Your task to perform on an android device: Go to the Hamleys app and browse for construction and building toys in the toys and games category.
Image 0: 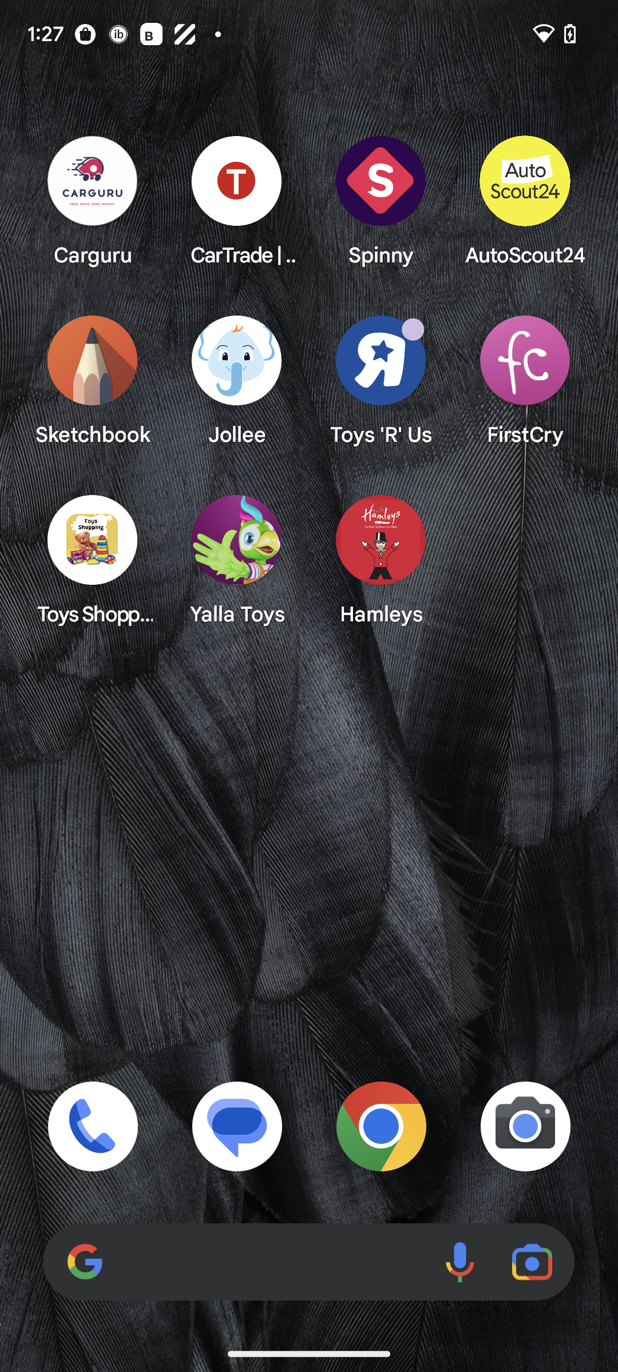
Open the Hamleys app.
Step 0: open app "Hamleys"
Image 1: 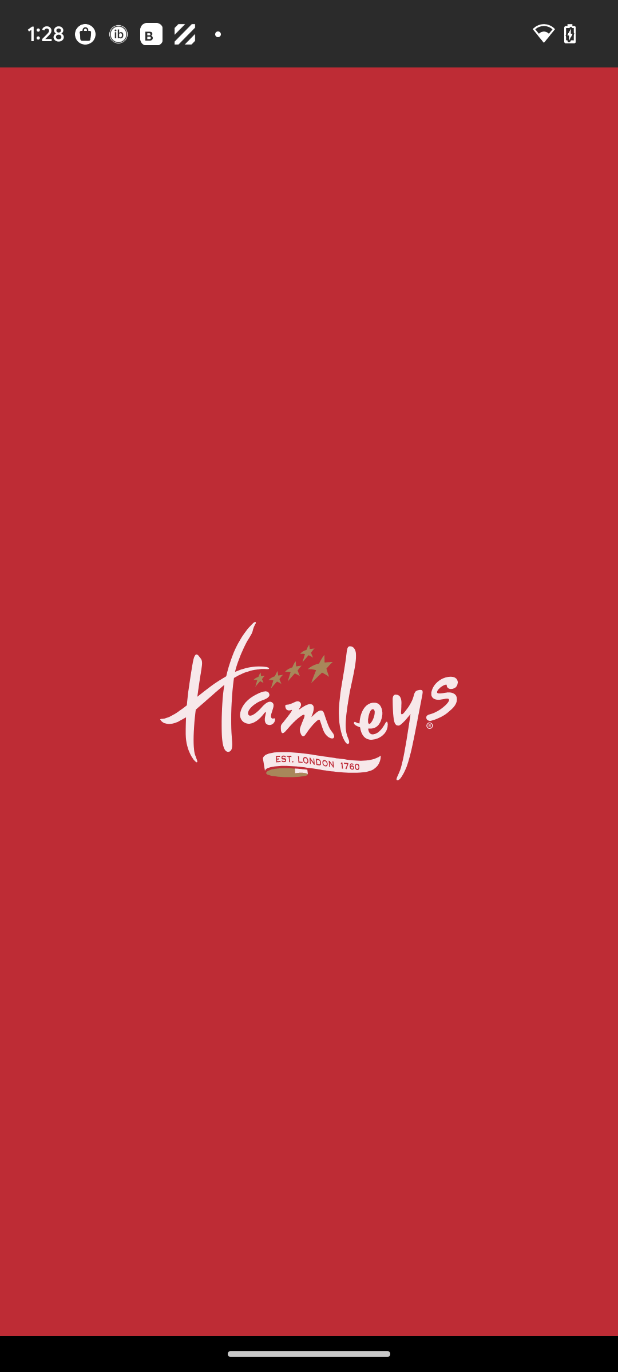
Open the Hamleys app.
Step 1: wait
Image 2: 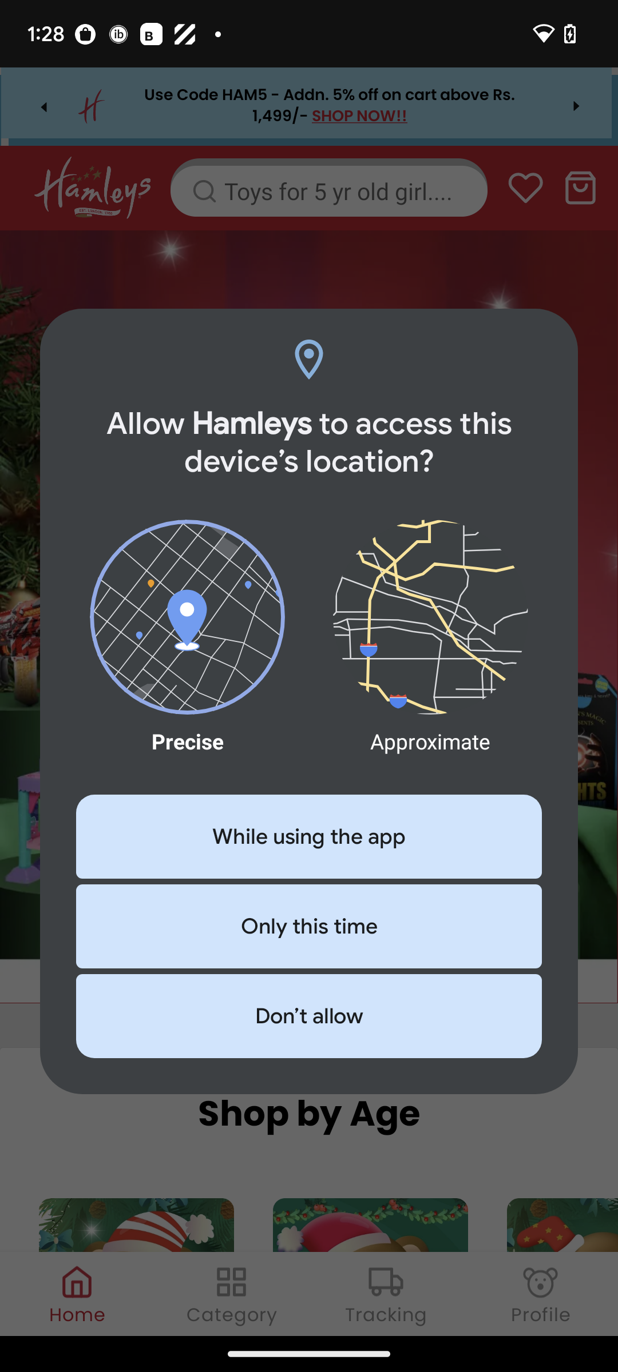
Open the Hamleys app.
Step 2: click (309, 836)
Image 3: 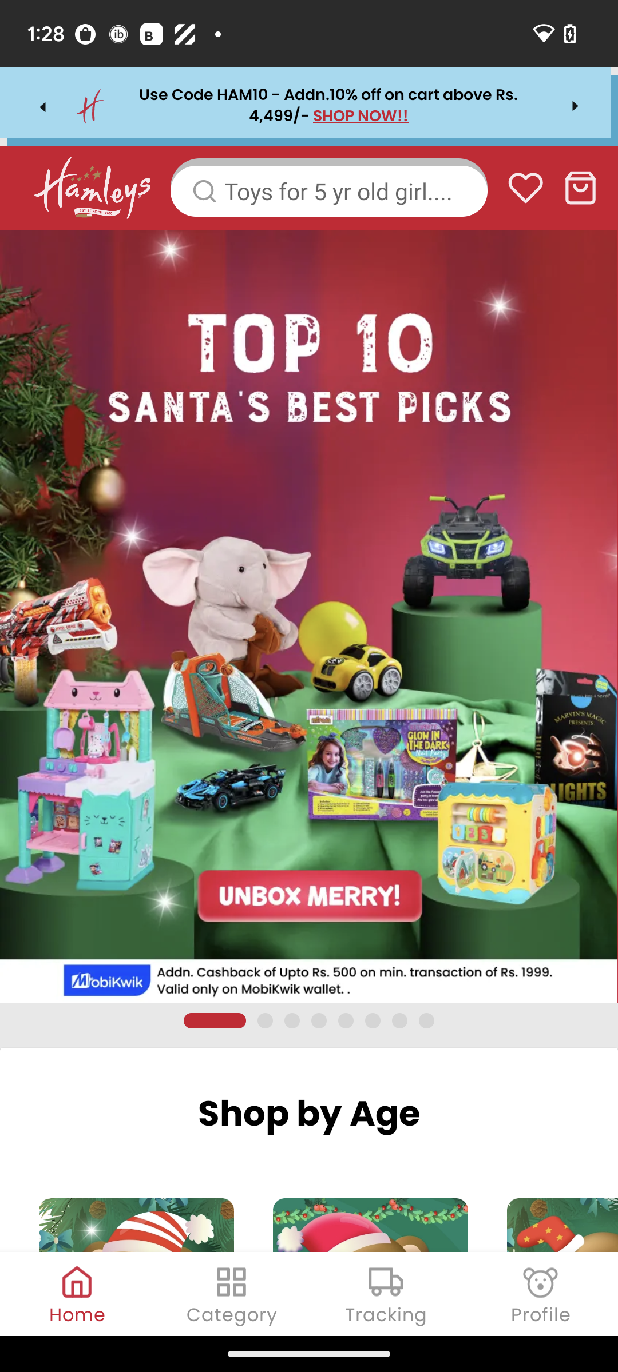
Click on Category at the bottom of the screen.
Step 3: click (232, 1294)
Image 4: 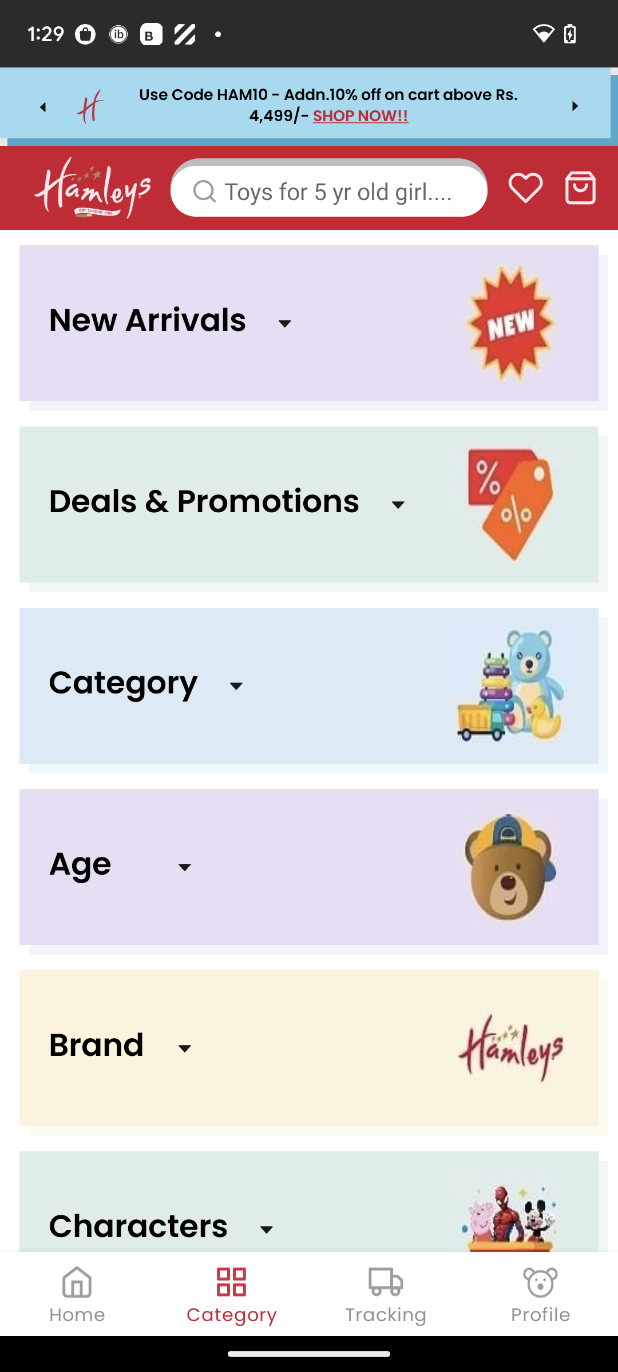
Click on Category at the bottom of the screen.
Step 4: click (123, 685)
Image 5: 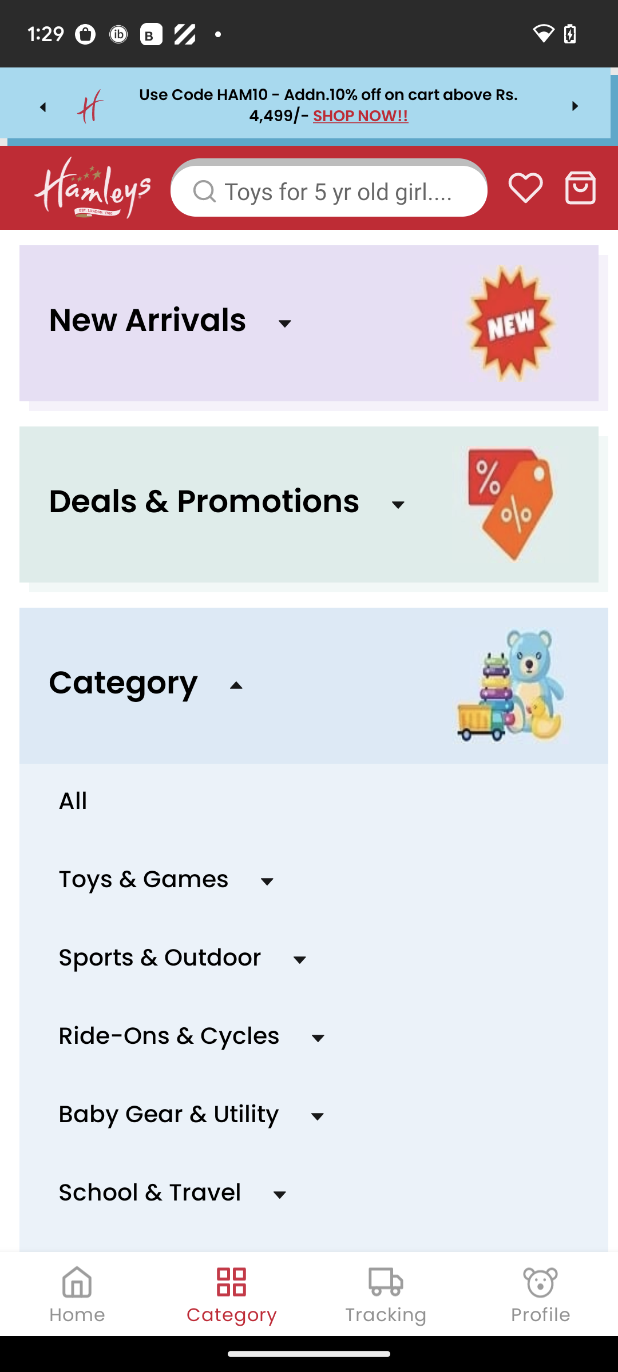
Click on Toys and games in the middle of the screen.
Step 5: click (143, 881)
Image 6: 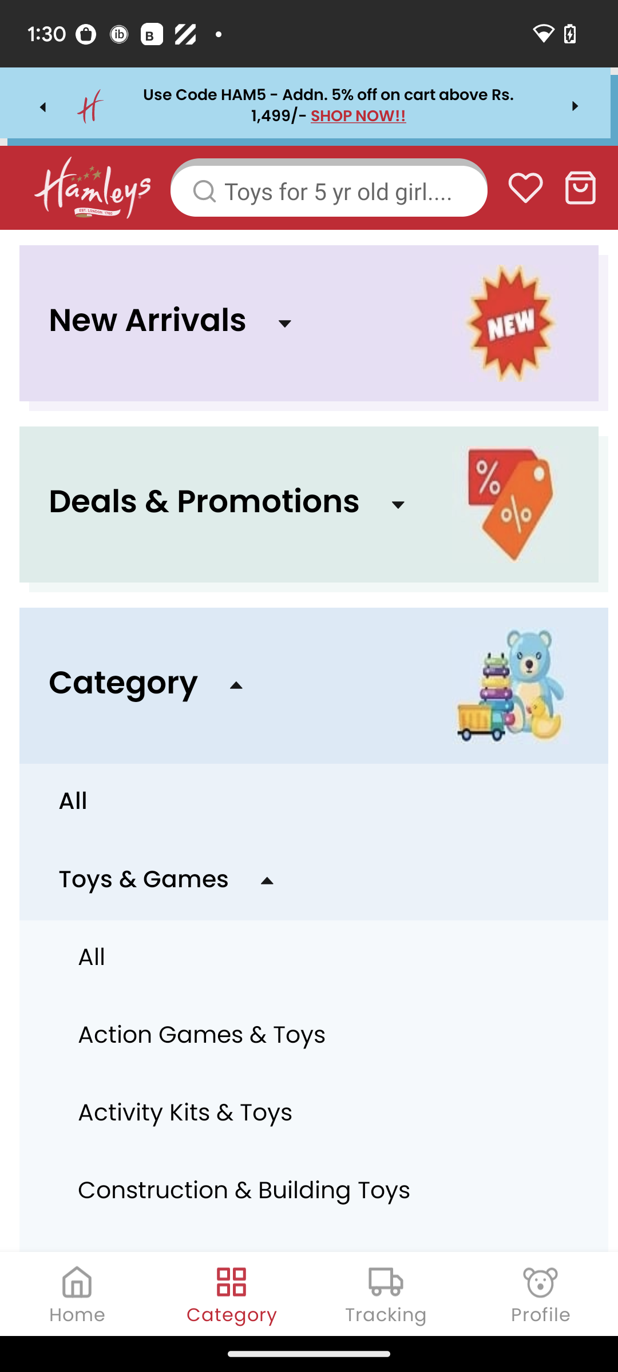
Click on Construction and Building Toys at the bottom of the screen.
Step 6: click (244, 1192)
Image 7: 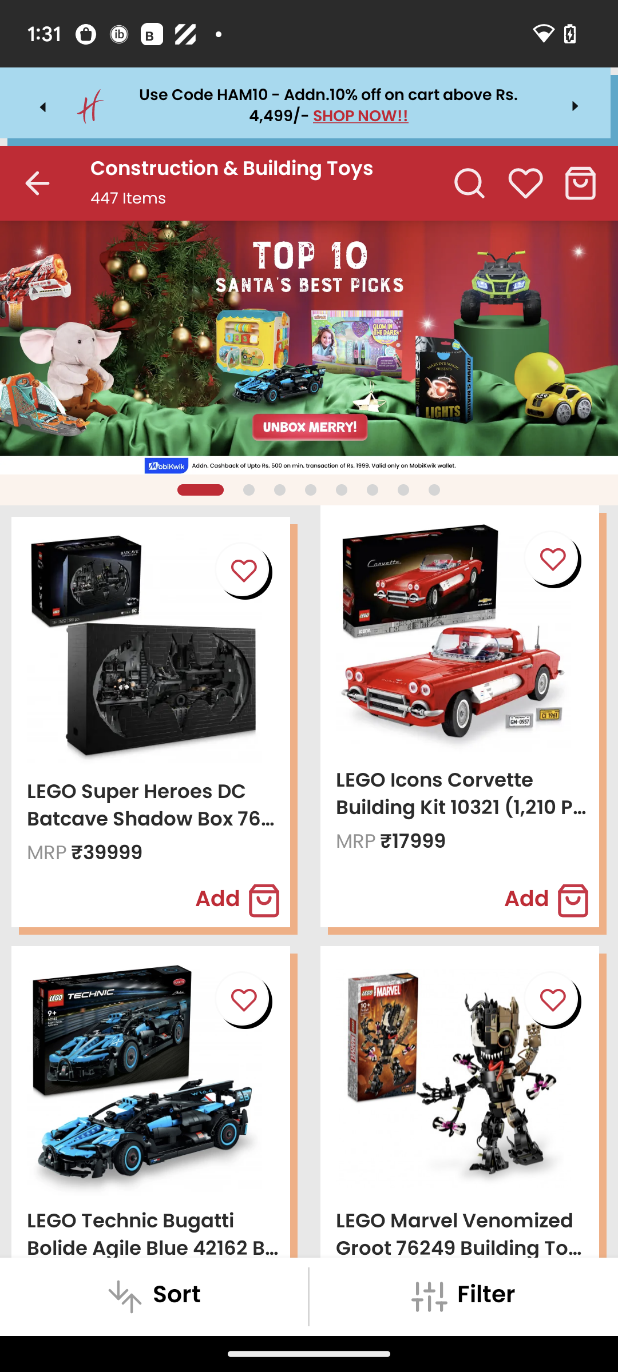
Scroll up
Step 7: scroll down
Image 8: 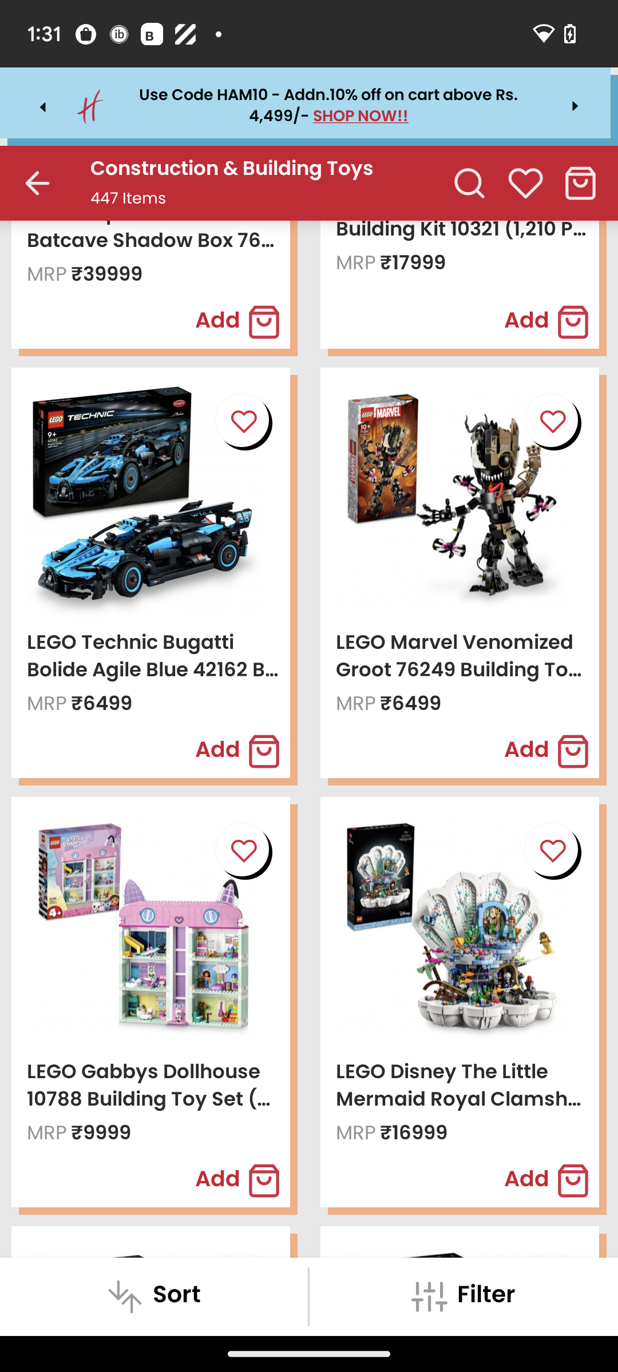
Scroll up
Step 8: scroll down
Image 9: 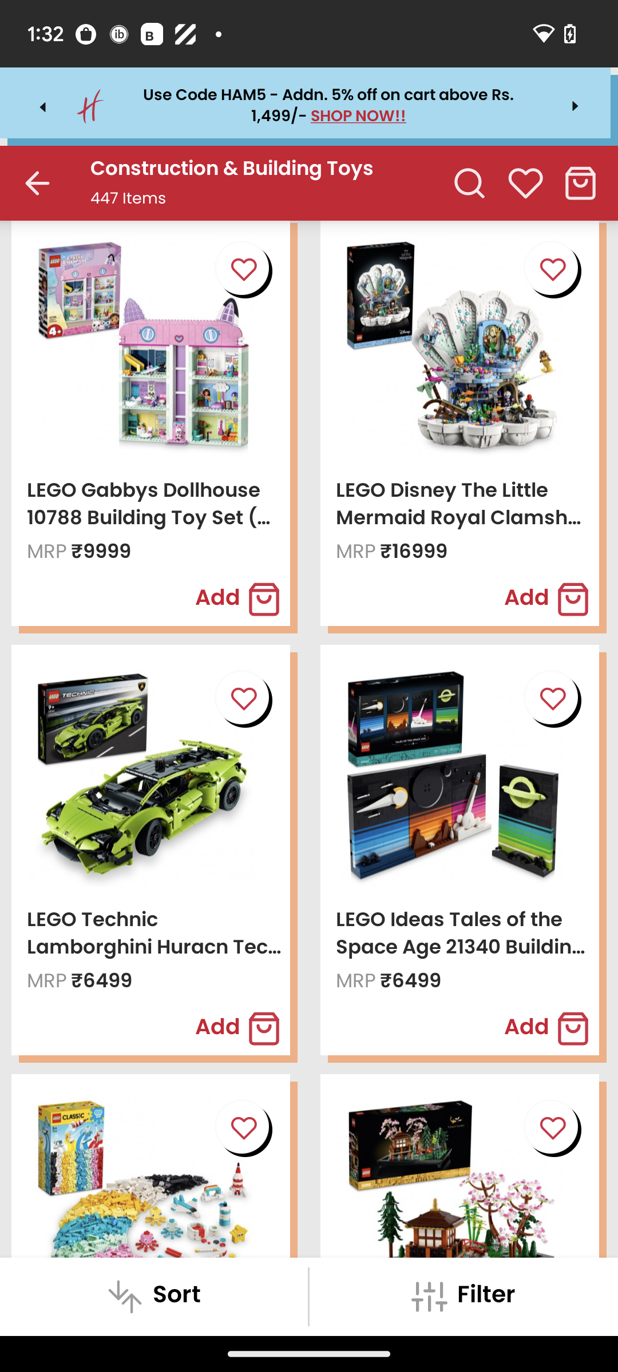
Scroll up
Step 9: scroll down
Image 10: 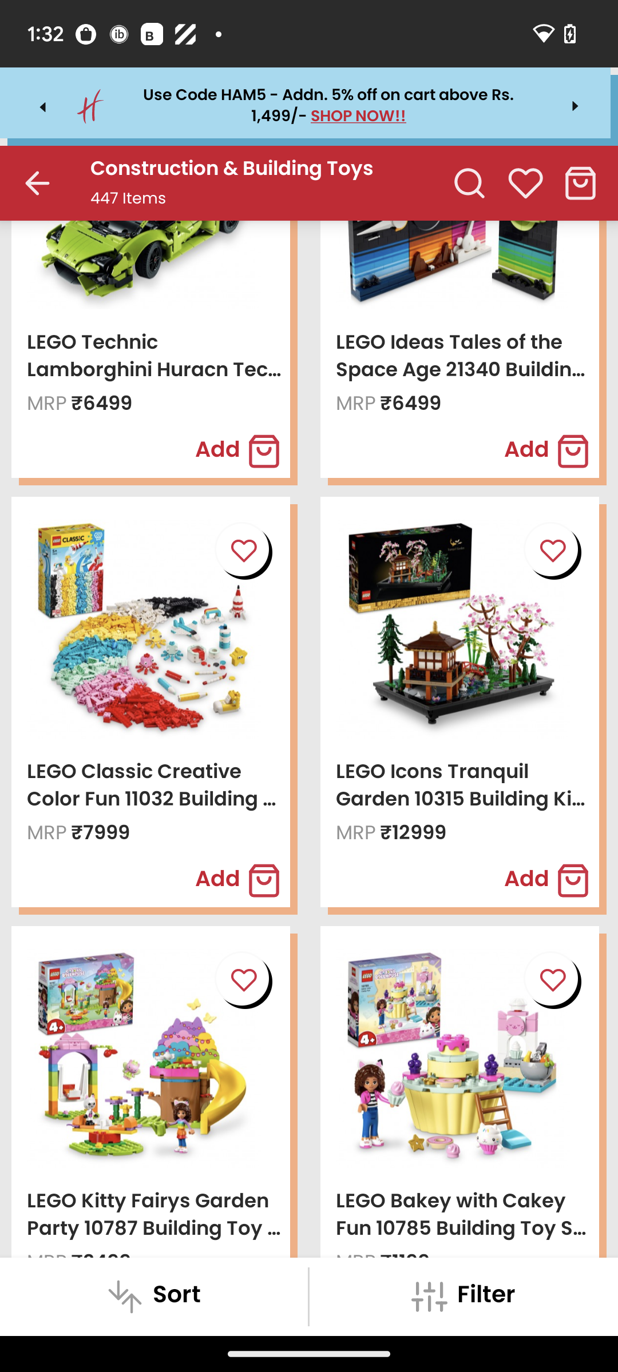
Scroll up
Step 10: scroll down
Image 11: 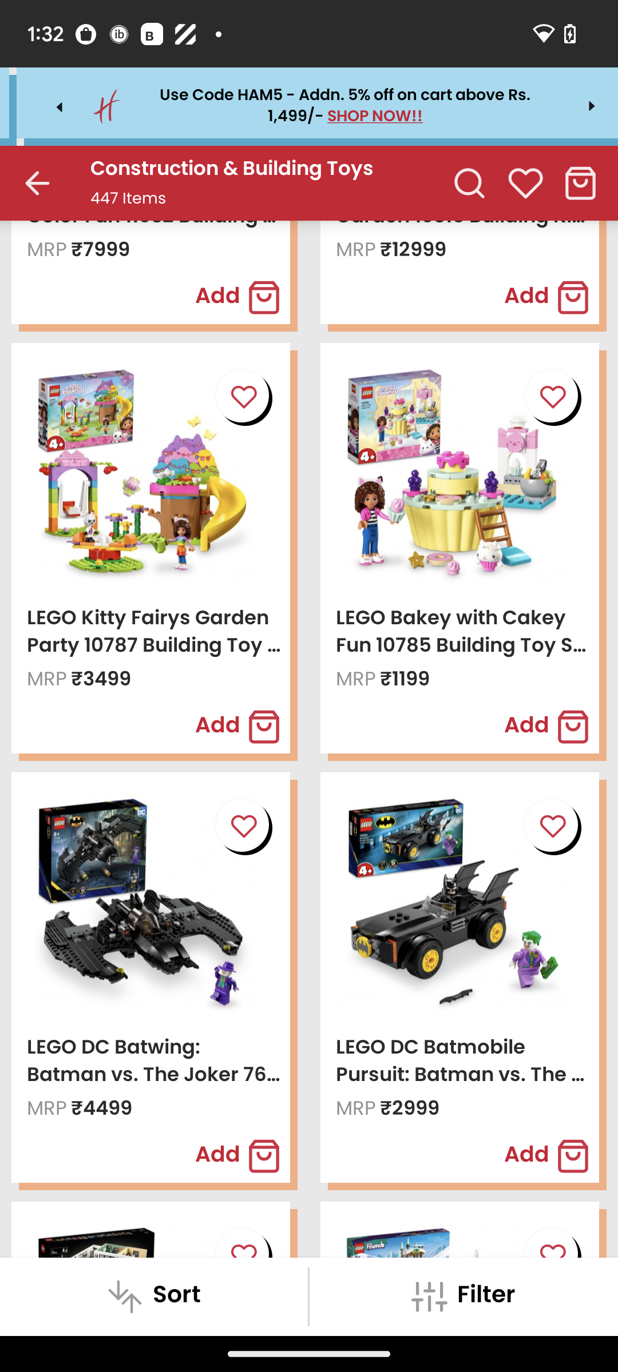
Scroll up
Step 11: scroll down
Image 12: 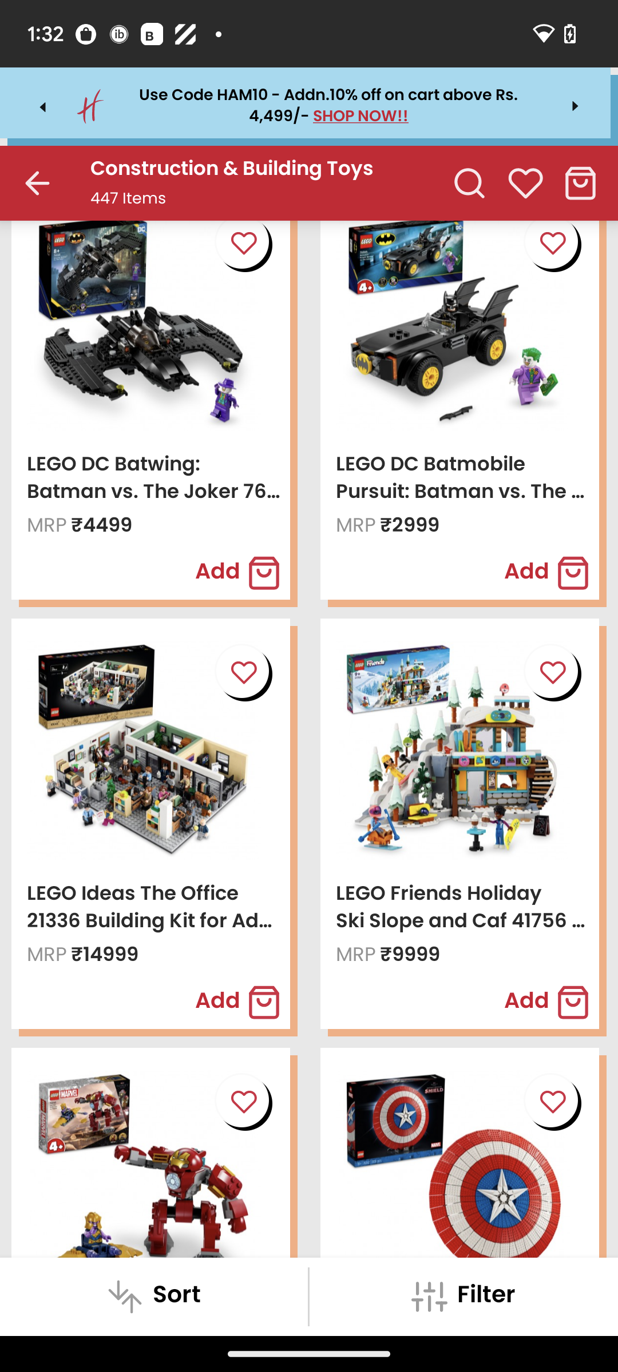
Scroll up
Step 12: scroll down